Your task to perform on an android device: I was satisfied with the Wadfow Cordless Drill Machine; add that to my cart in the Flipkart app
Image 0: 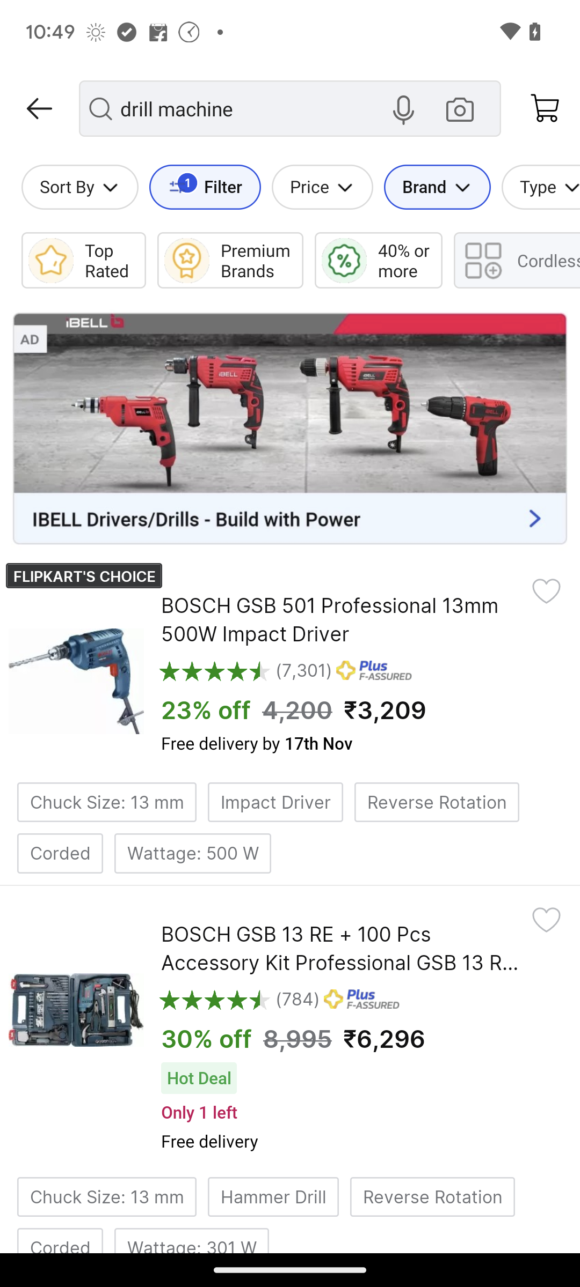
Click on the filter button.
Step 0: click (223, 187)
Image 1: 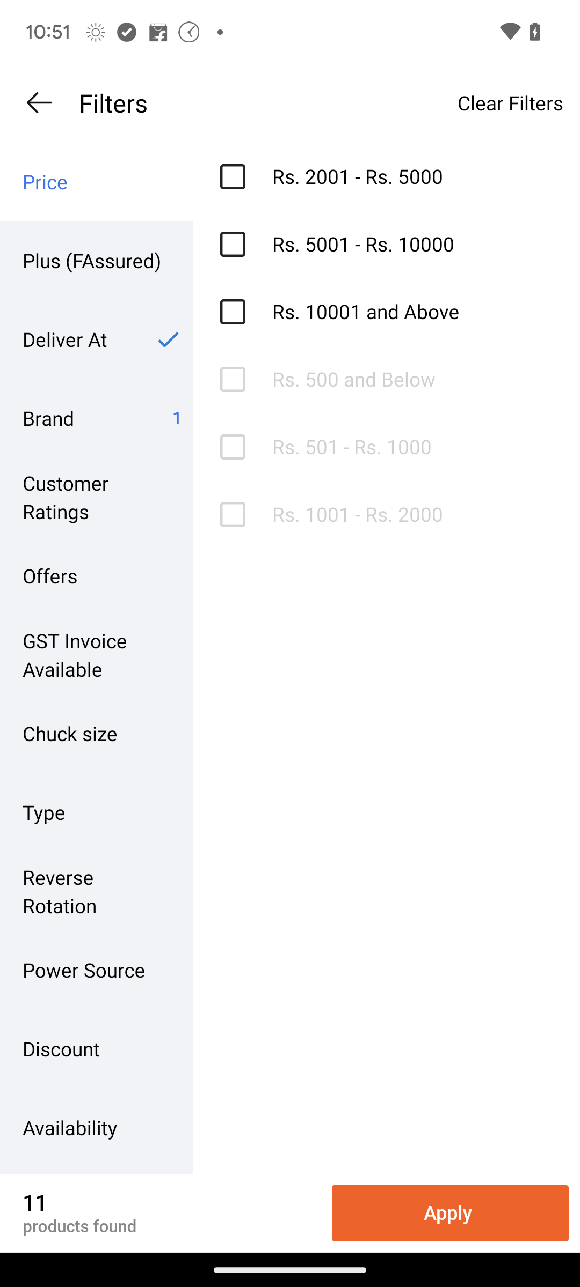
Click on the Brand button.
Step 1: click (92, 418)
Image 2: 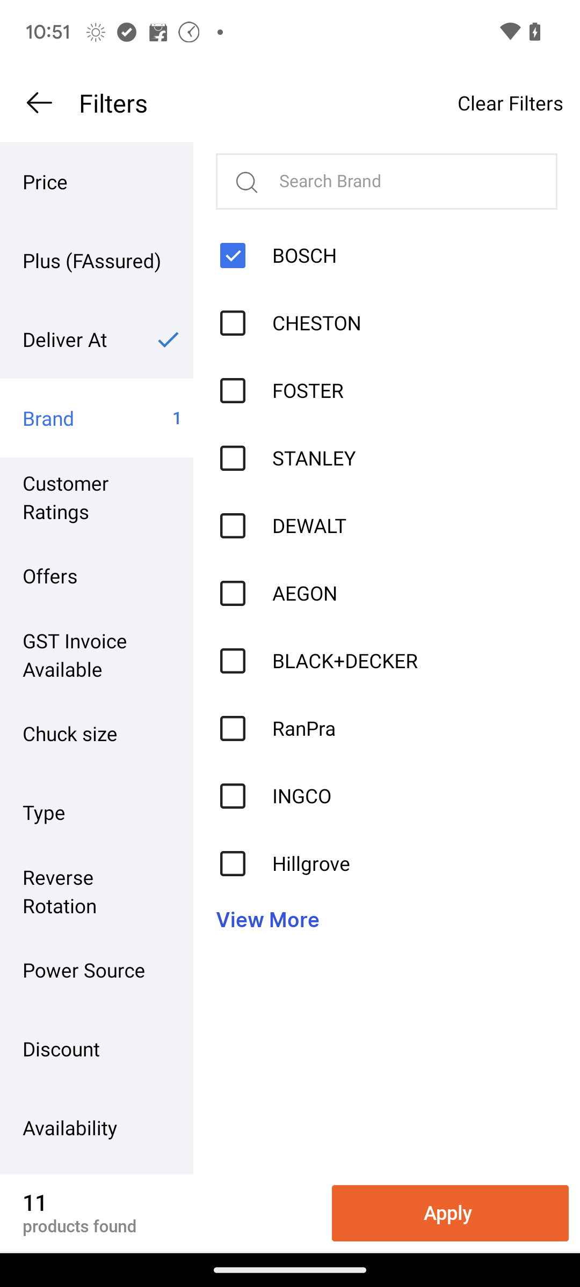
Unselect the brand by clicking on it.
Step 2: click (261, 260)
Image 3: 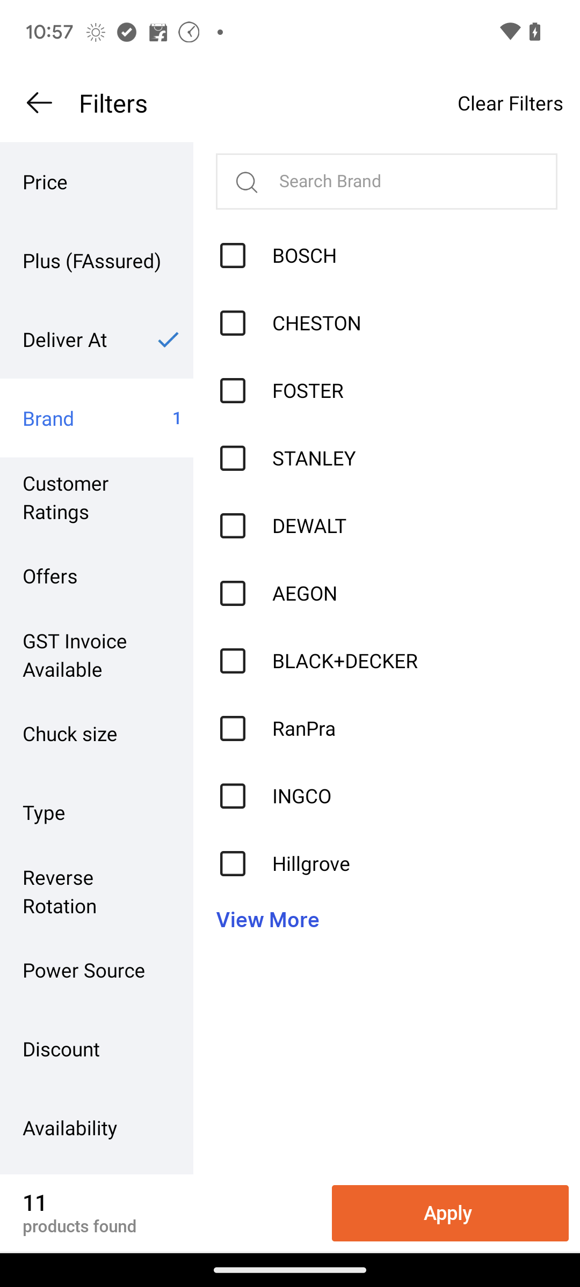
Now swipe down to change the category.
Step 3: scroll down
Image 4: 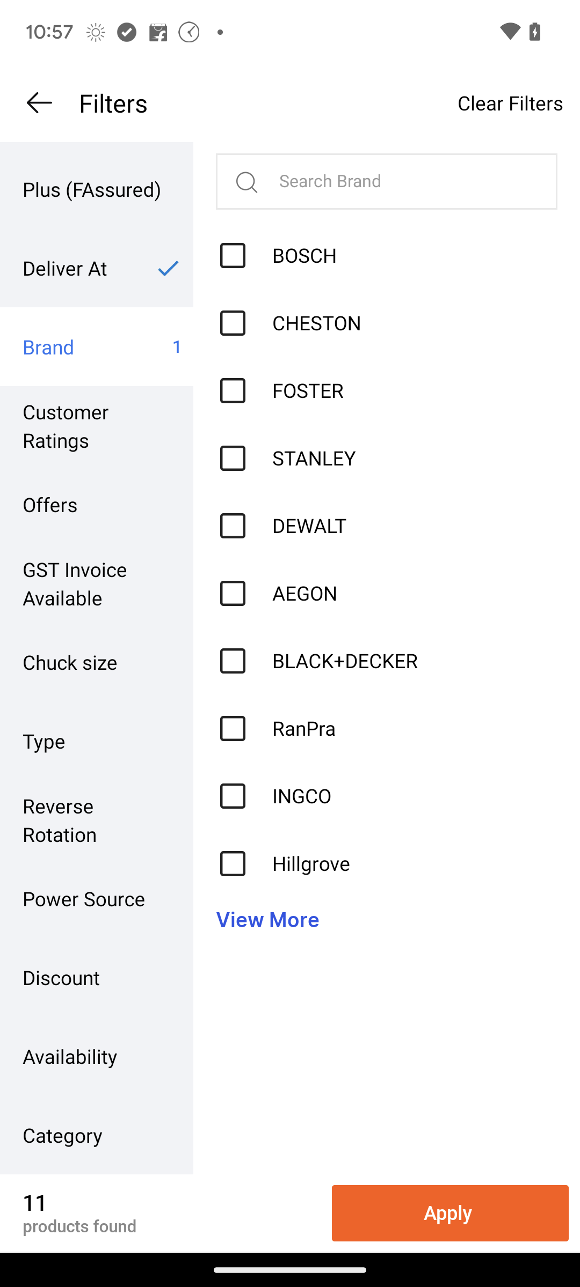
Click on the category button.
Step 4: click (96, 1135)
Image 5: 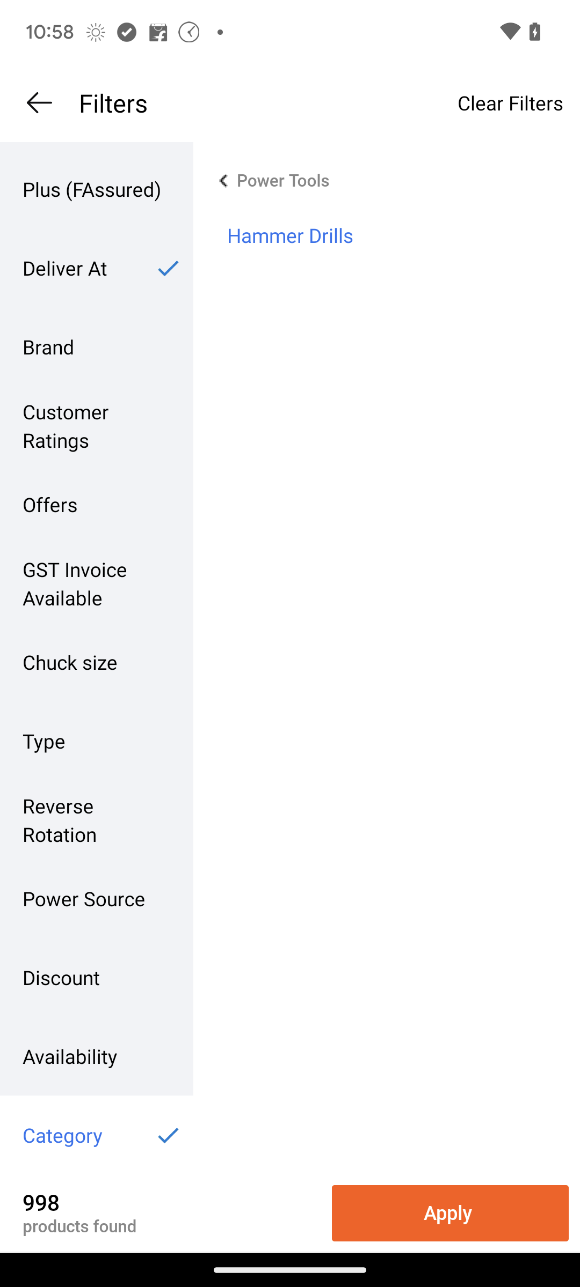
Deselect the category by clicking on it.
Step 5: click (390, 235)
Image 6: 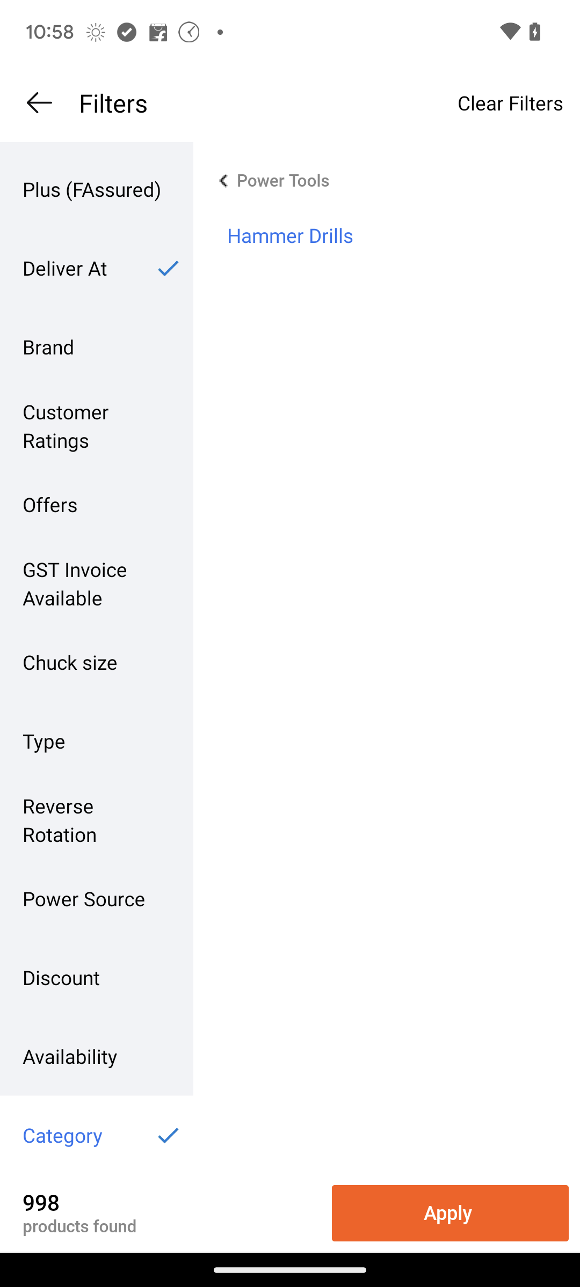
Deselect the category by clicking on it.
Step 6: wait
Image 7: 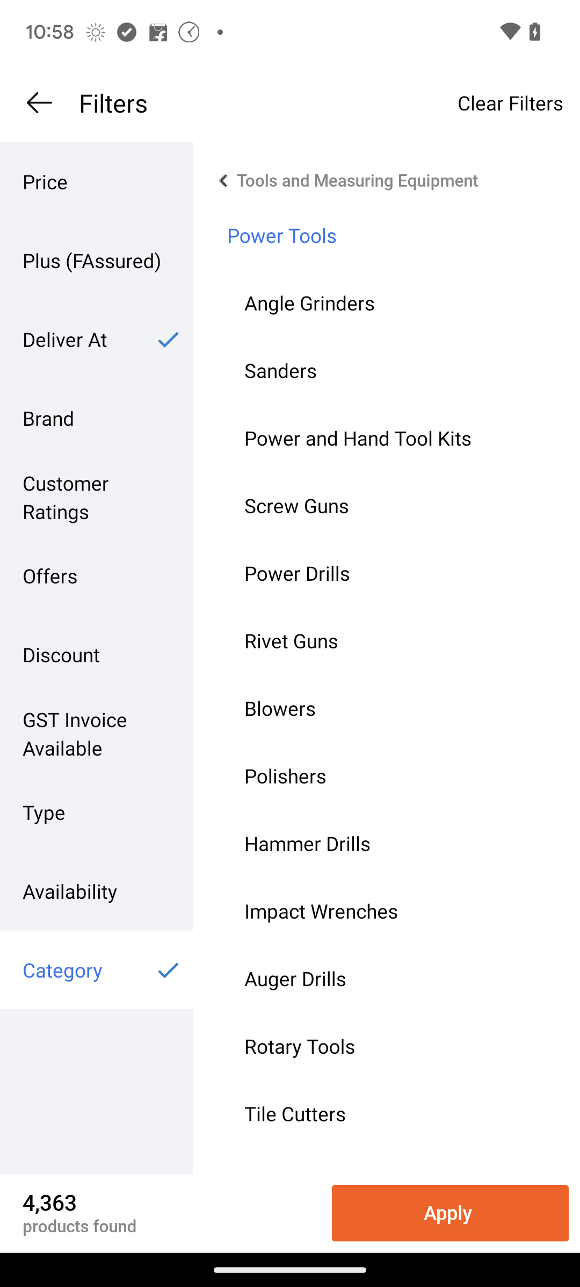
Now click on the apply button.
Step 7: click (450, 1213)
Image 8: 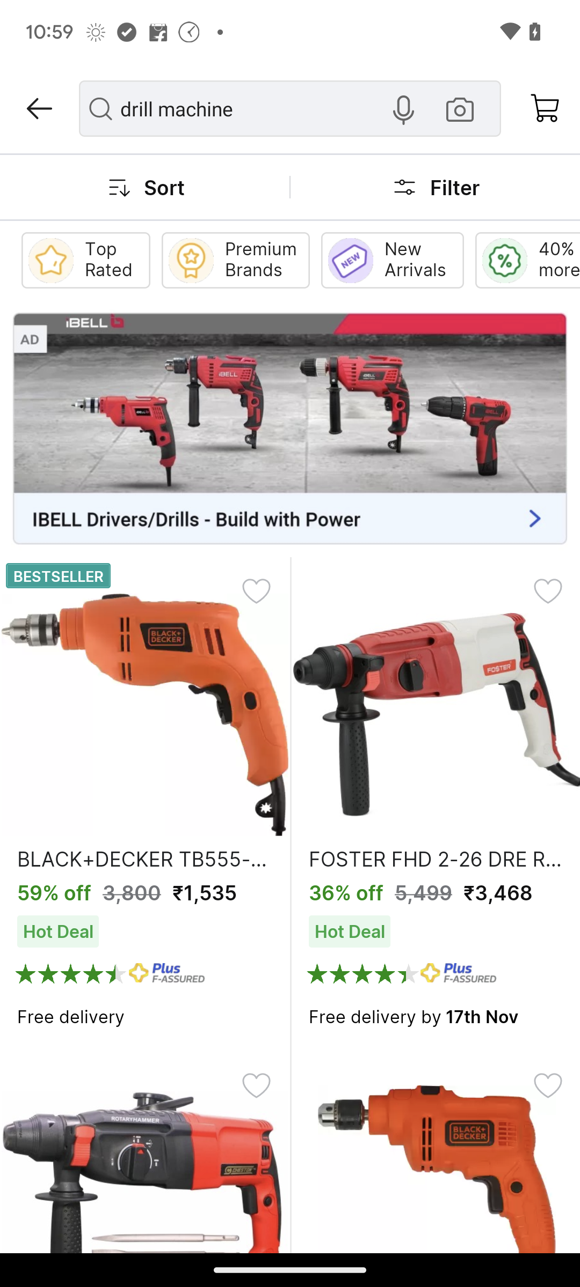
Click on the search bar.
Step 8: click (248, 108)
Image 9: 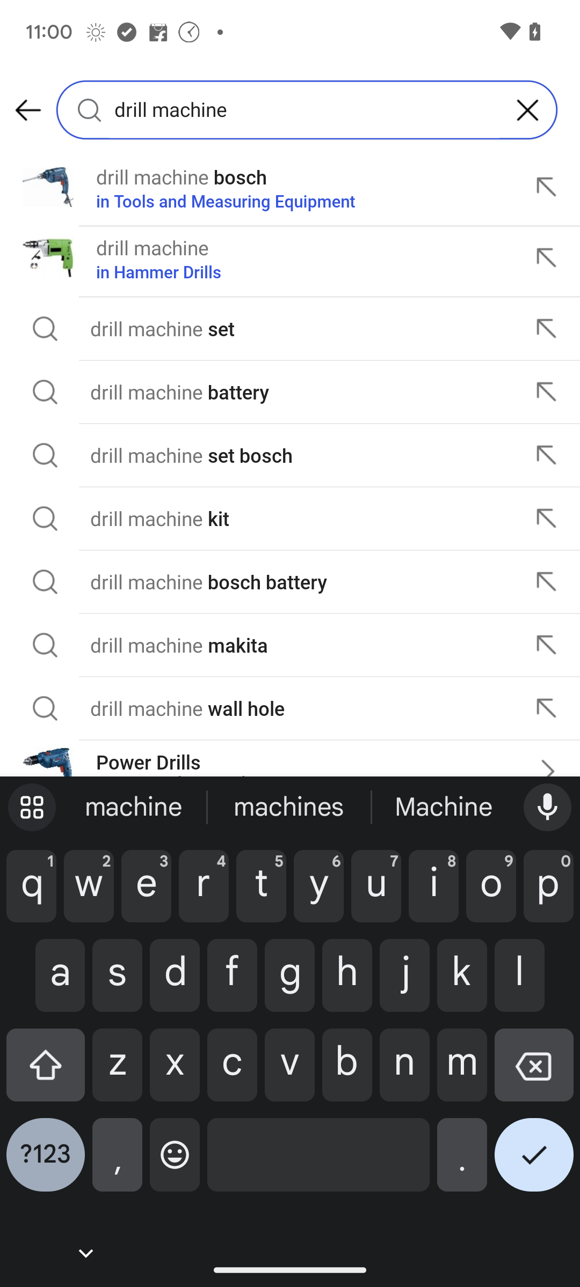
Click on the cross button at the right of the search bar.
Step 9: click (527, 110)
Image 10: 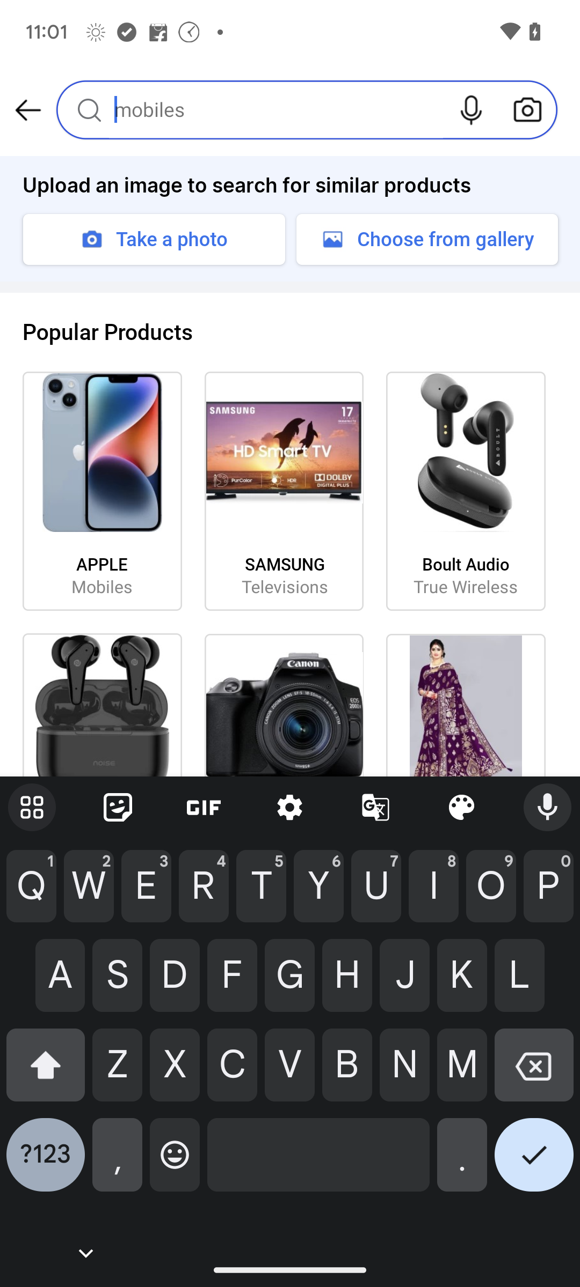
Enter the name of the product that is drilling machine.
Step 10: type "drilling machine"
Image 11: 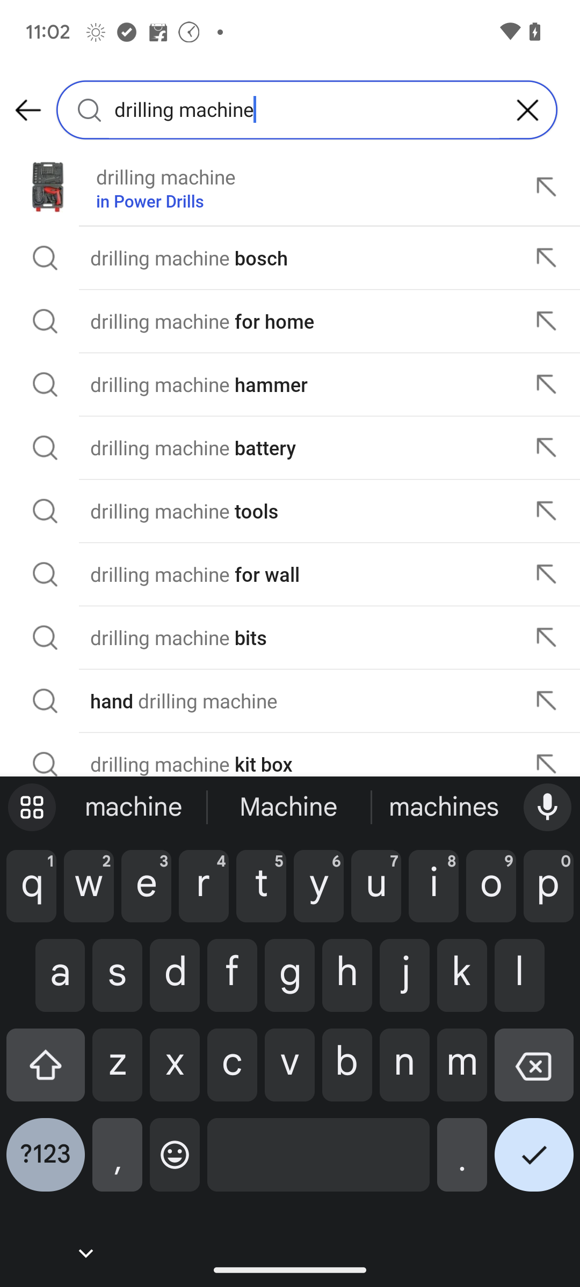
Click on the tick button on the keyboard.
Step 11: click (534, 1163)
Image 12: 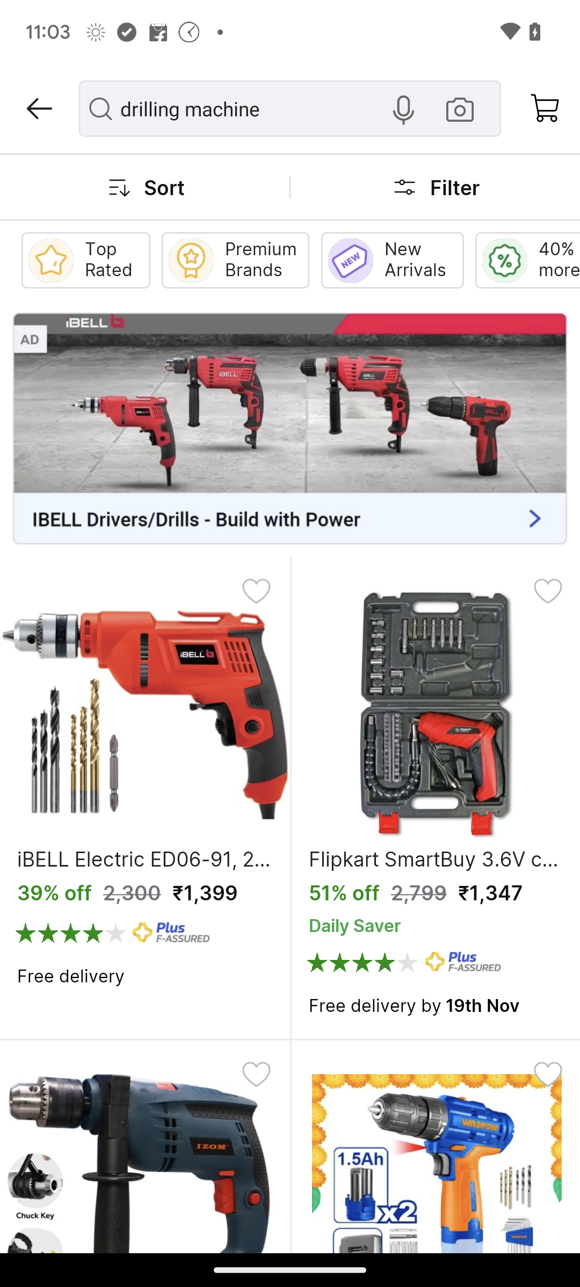
Swipe down to view the Wadfow Cordless Drill machine.
Step 12: scroll down
Image 13: 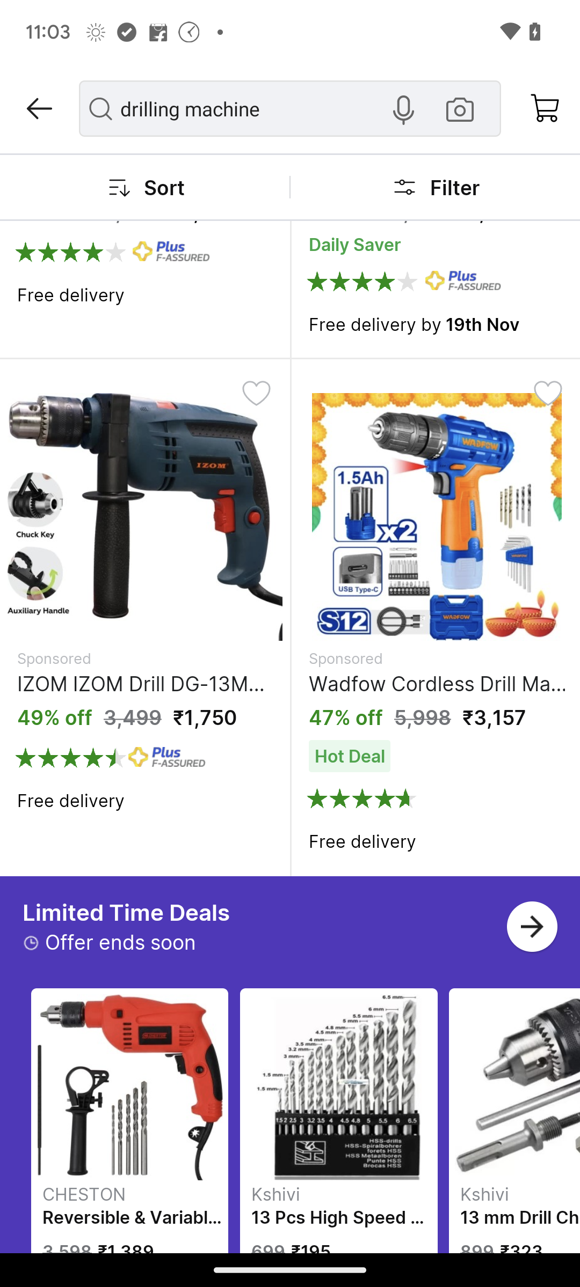
Select the Wadfow Cordless Drill Machine.
Step 13: click (435, 616)
Image 14: 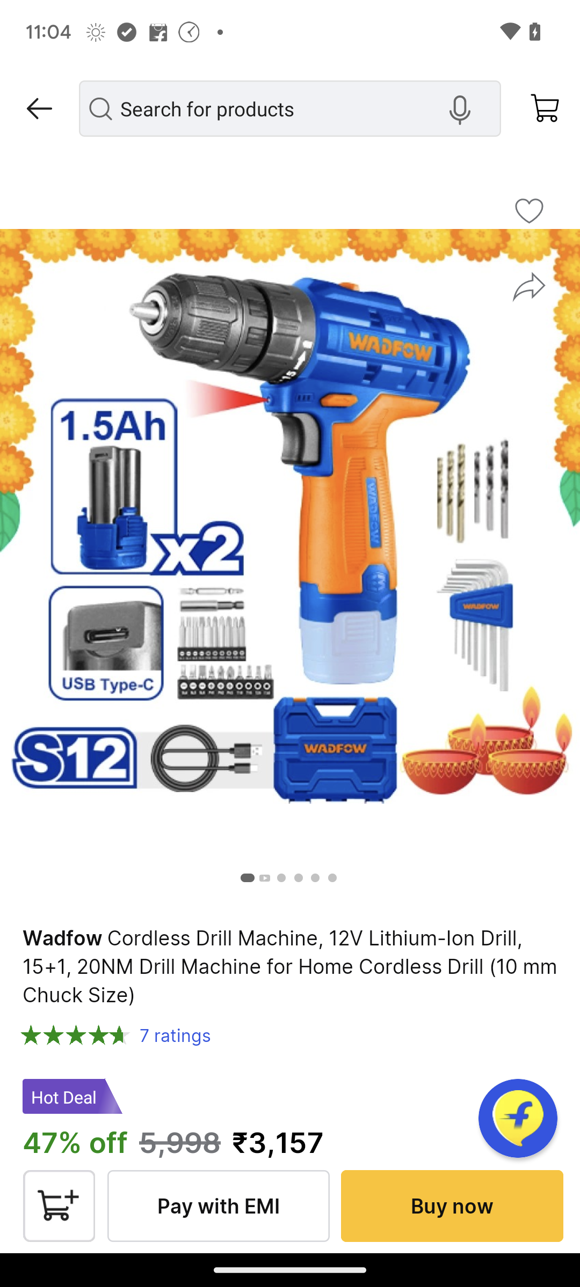
Click on the cart icon at the bottom left.
Step 14: click (59, 1205)